Your task to perform on an android device: Add the apartment in Rotterdam to my favorites on the Trovit Homes app.
Image 0: 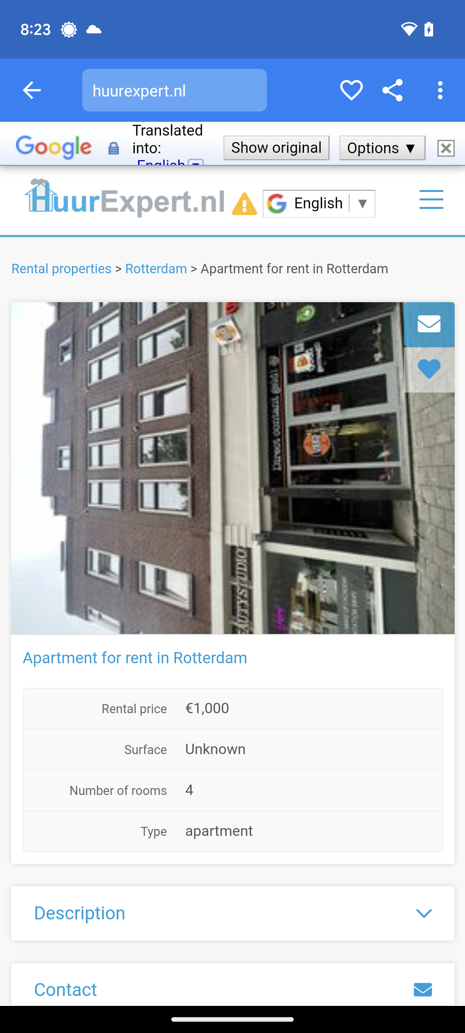
Click on the heart icon at the top of the screen.
Step 0: click (358, 90)